Your task to perform on an android device: Browse for a king size bed on the alibaba.com app since I intend to purchase a new bed for my room.
Image 0: 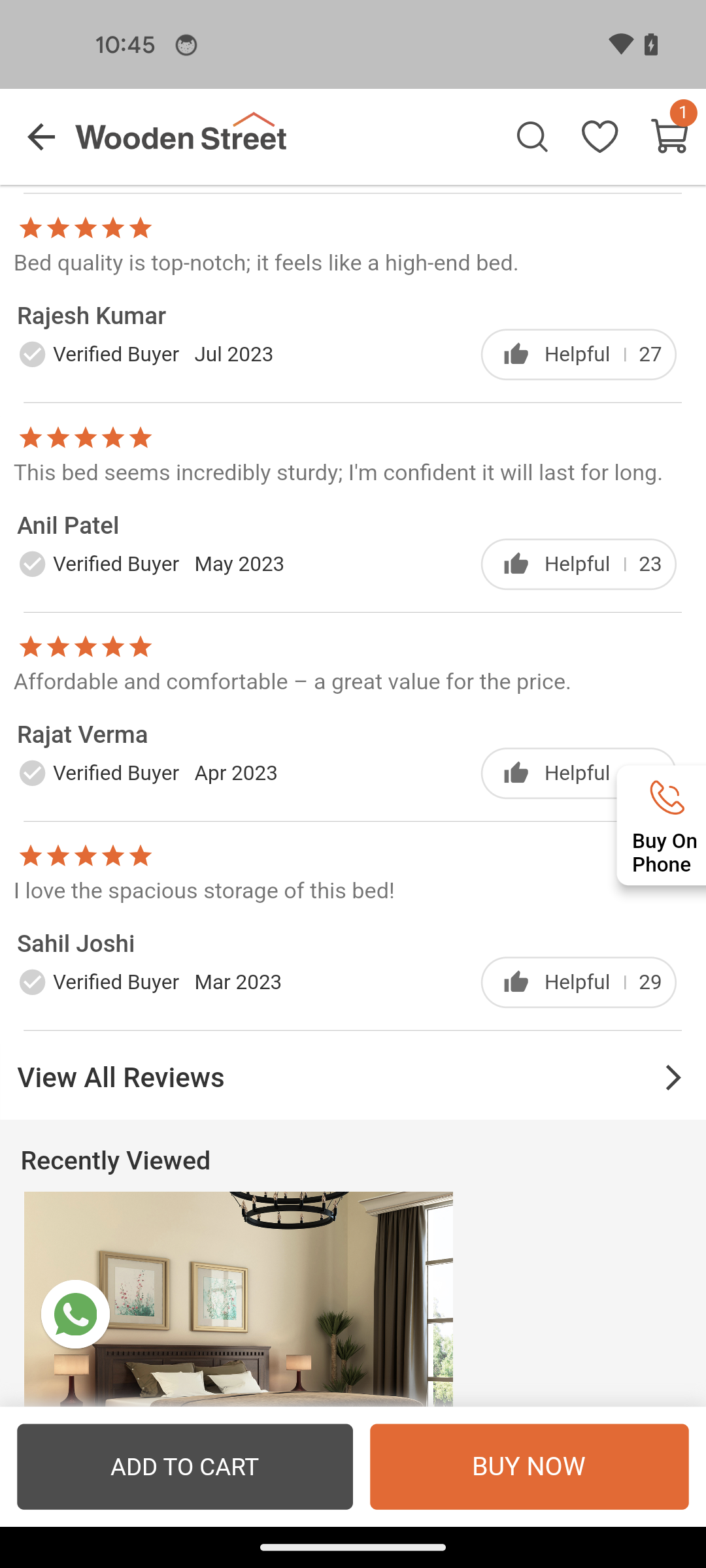
Open the alibaba.com app
Step 0: open app "Alibaba.com"
Image 1: 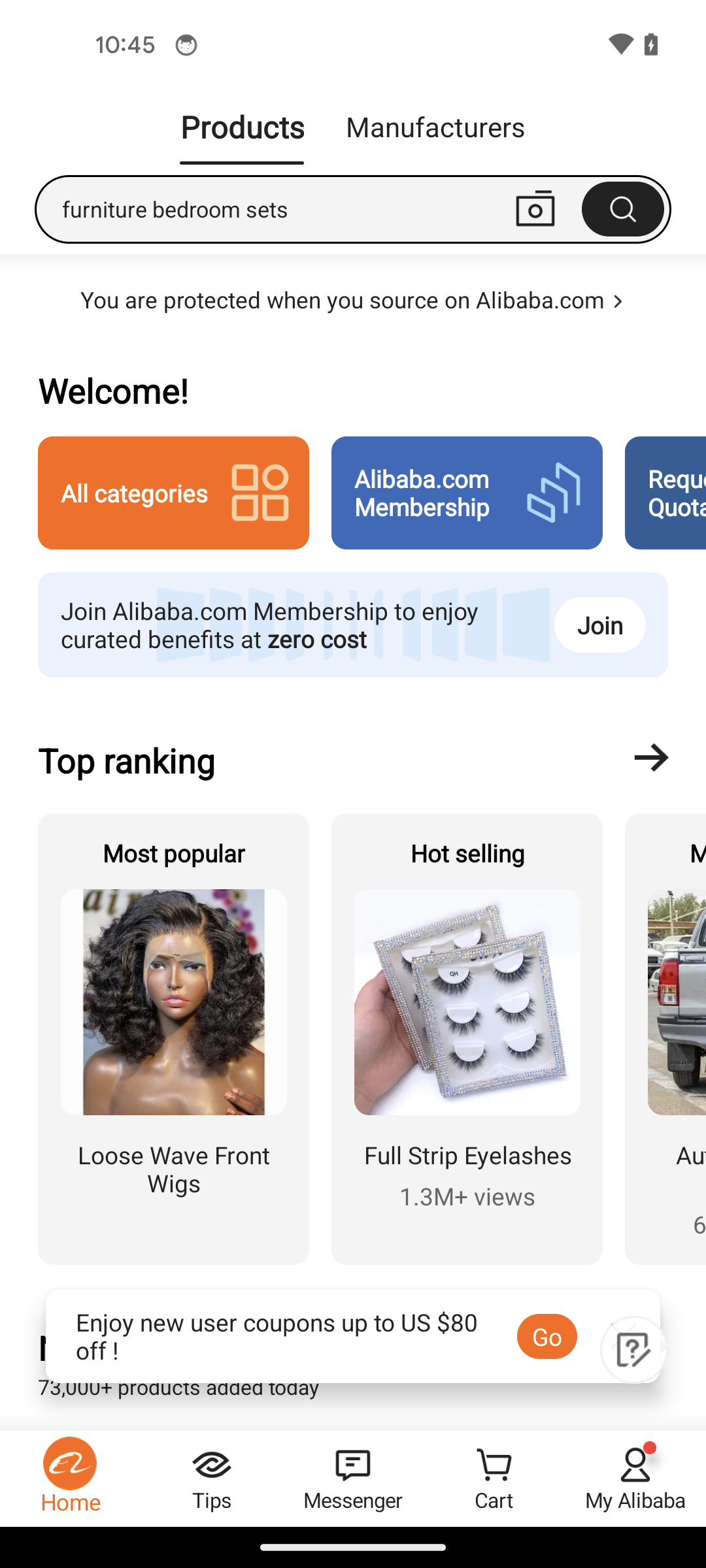
Tap on the search bar at the top of the screen
Step 1: click (277, 209)
Image 2: 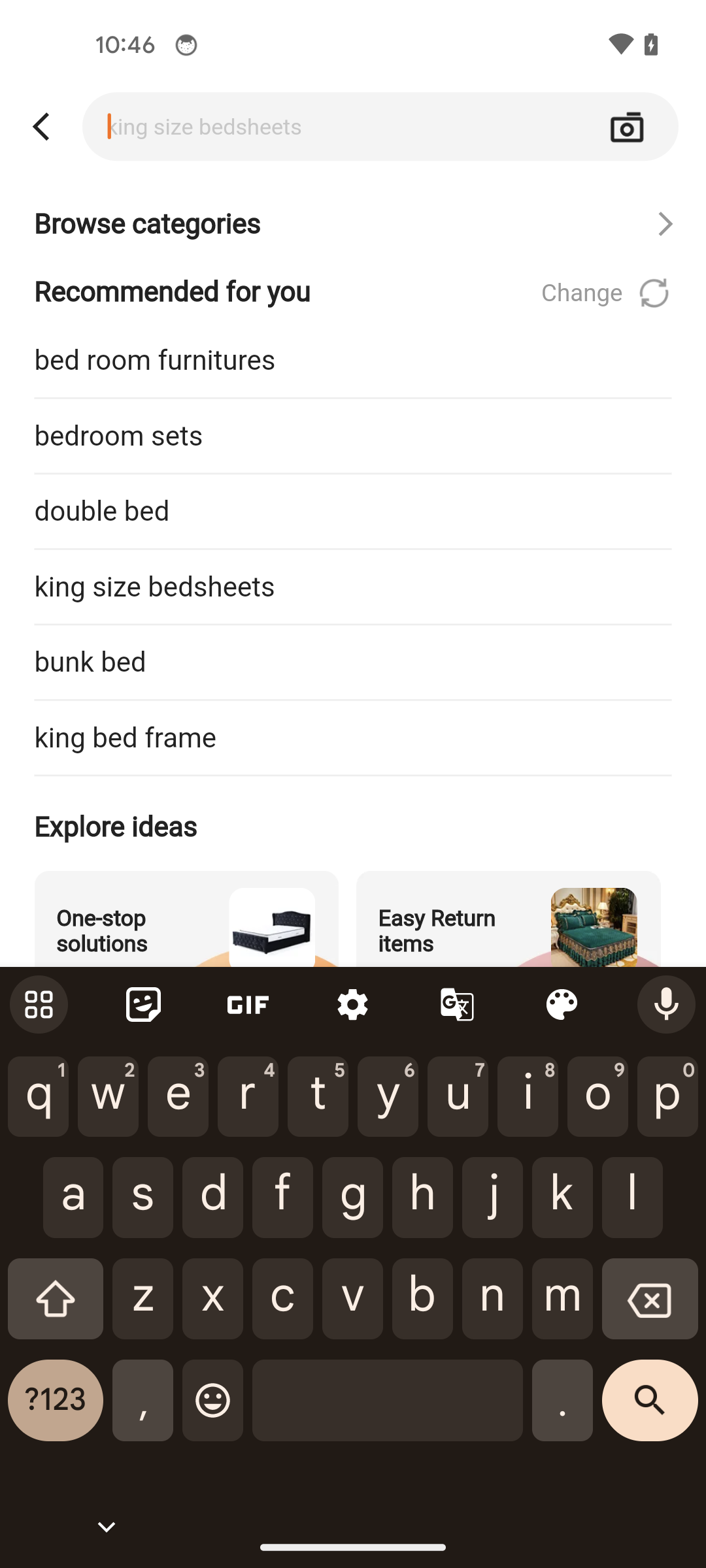
Search for a king size bed
Step 2: type "king size bed"
Image 3: 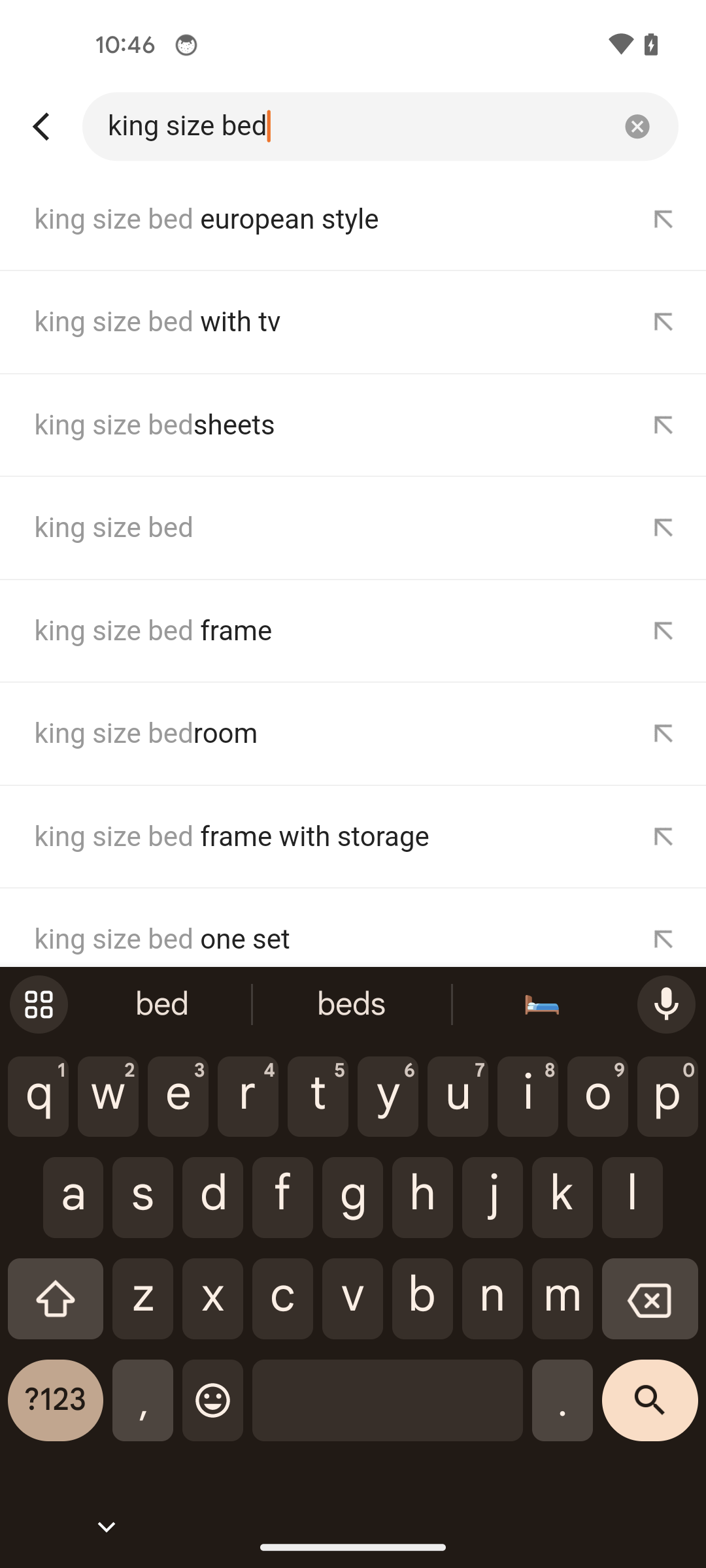
Select the forth search result
Step 3: click (353, 763)